Your task to perform on an android device: Open the zomato app & search for biryani blues restaurant
Image 1: 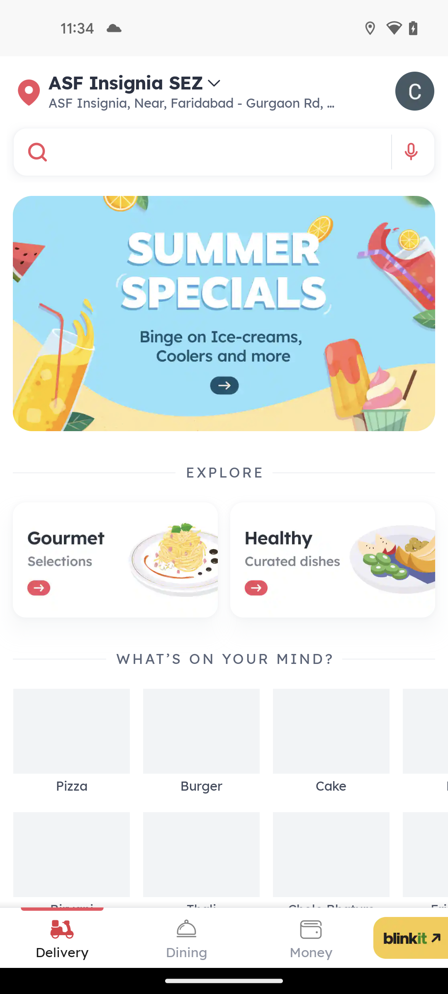
click on the search bar at the top of the screen
Step 1: click (219, 152)
Image 2: 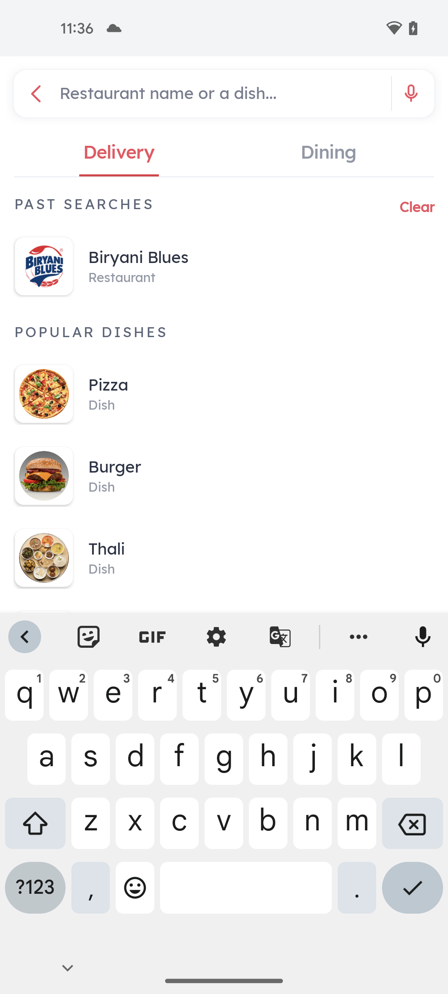
enter the restaurant name biryani blues
Step 2: type "biryani blues"
Image 4: 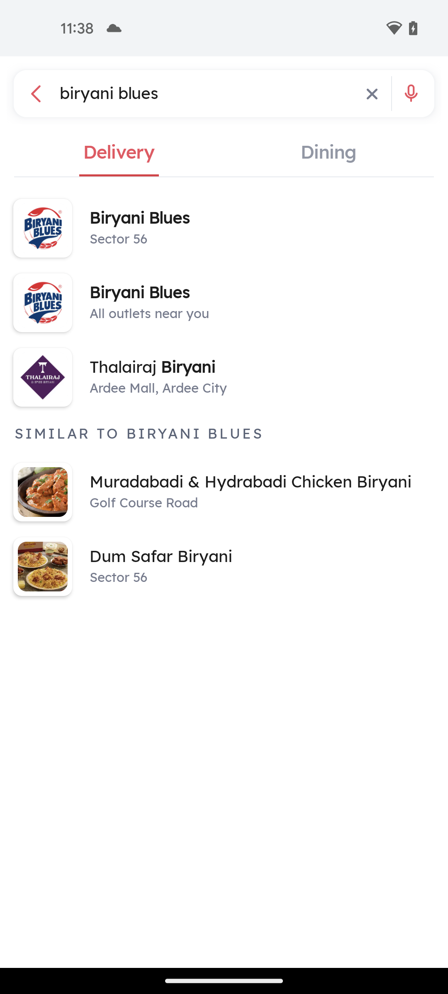
select first restaurant from the suggestions
Step 4: click (142, 223)